Your task to perform on an android device: Change the Font size to 15 for the letter.
Image 0: 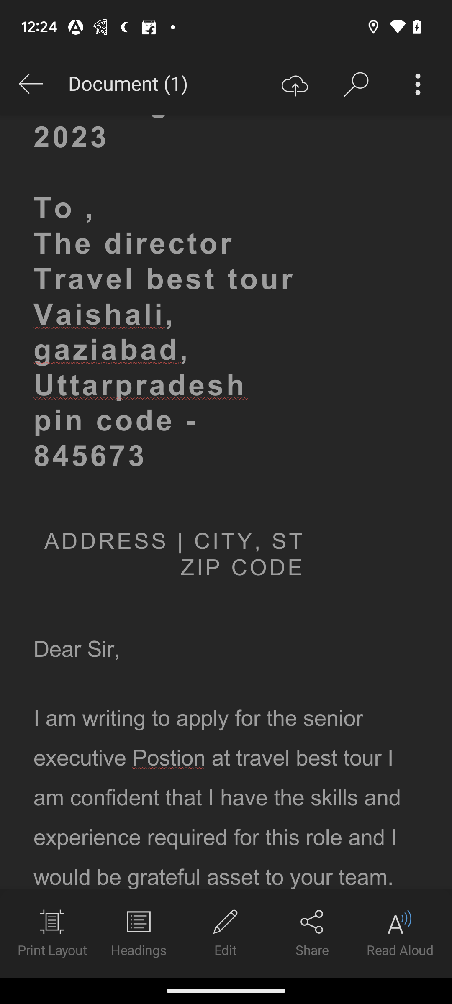
click on the edit icon at the bottom of the screen
Step 0: click (225, 933)
Image 1: 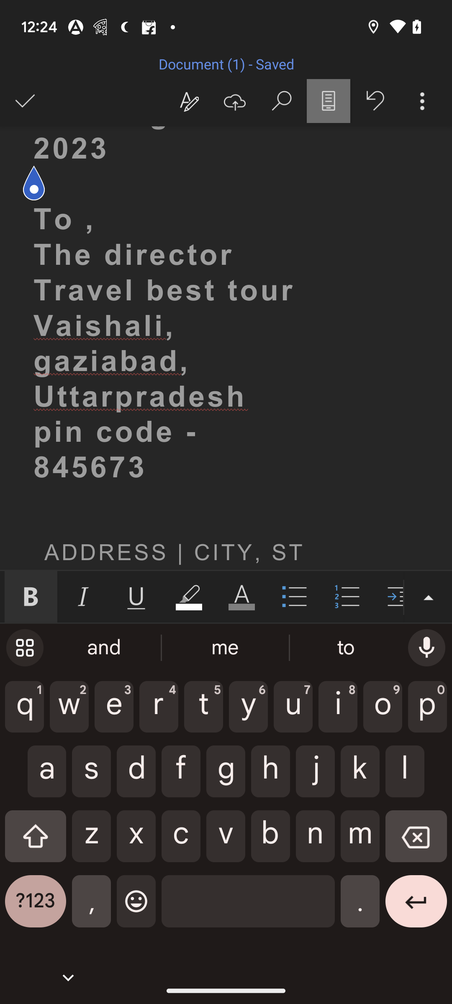
click on the upward arrow button at the bottom left corner of the screen
Step 1: click (428, 597)
Image 2: 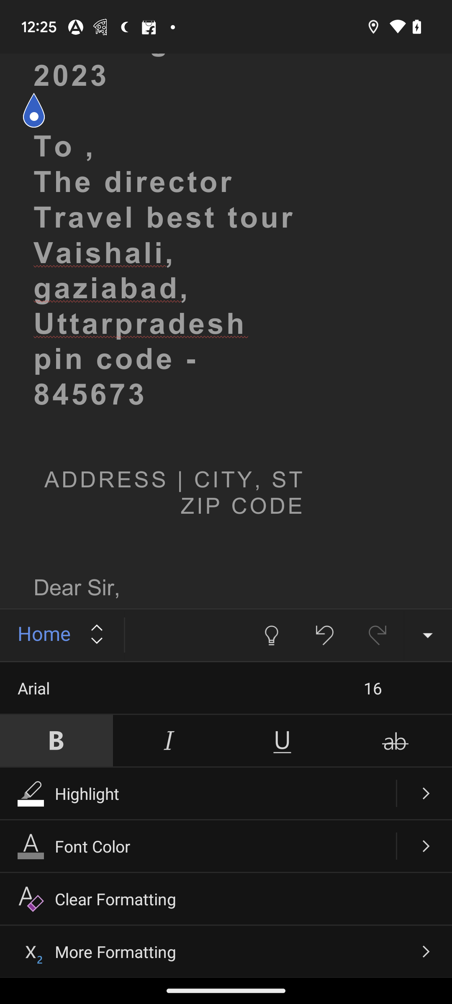
click on 16
Step 2: click (399, 688)
Image 3: 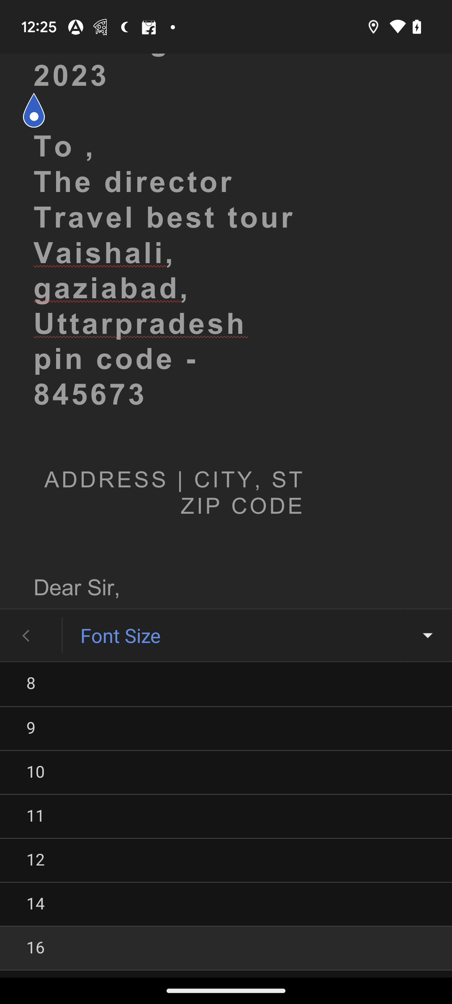
select the size 14
Step 3: click (226, 904)